Your task to perform on an android device: Open the Pizza Hut App and get information about the Mexican Fiesta Pizza
Image 0: 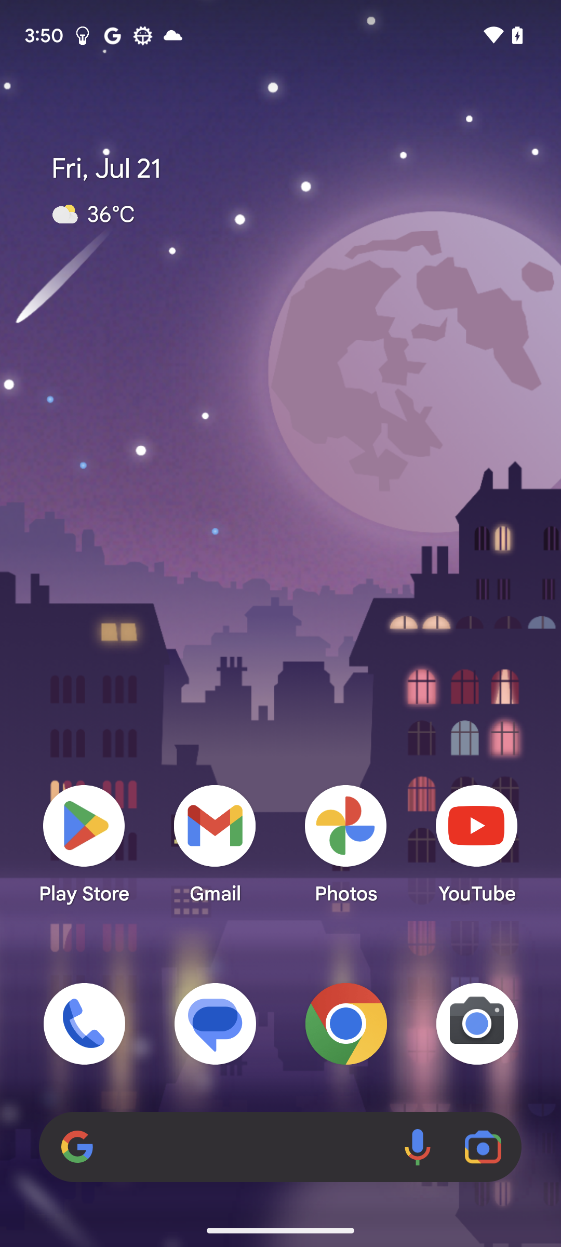
Open the Pizza Hut App
Step 0: open app "Pizza Hut"
Image 1: 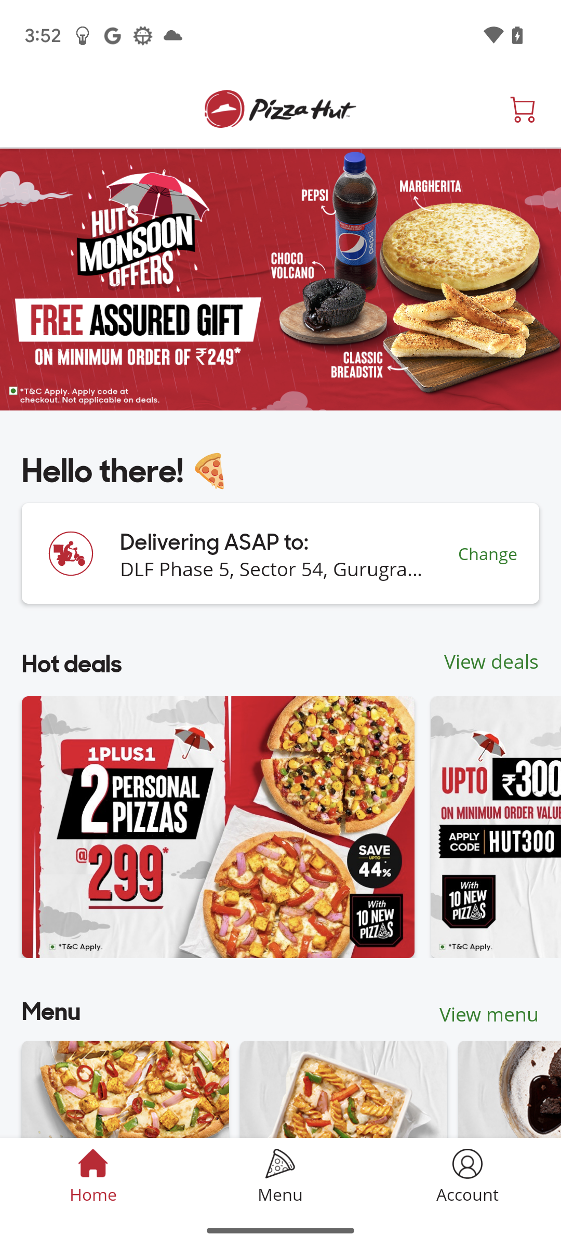
Swipe up on the screen
Step 1: scroll down
Image 2: 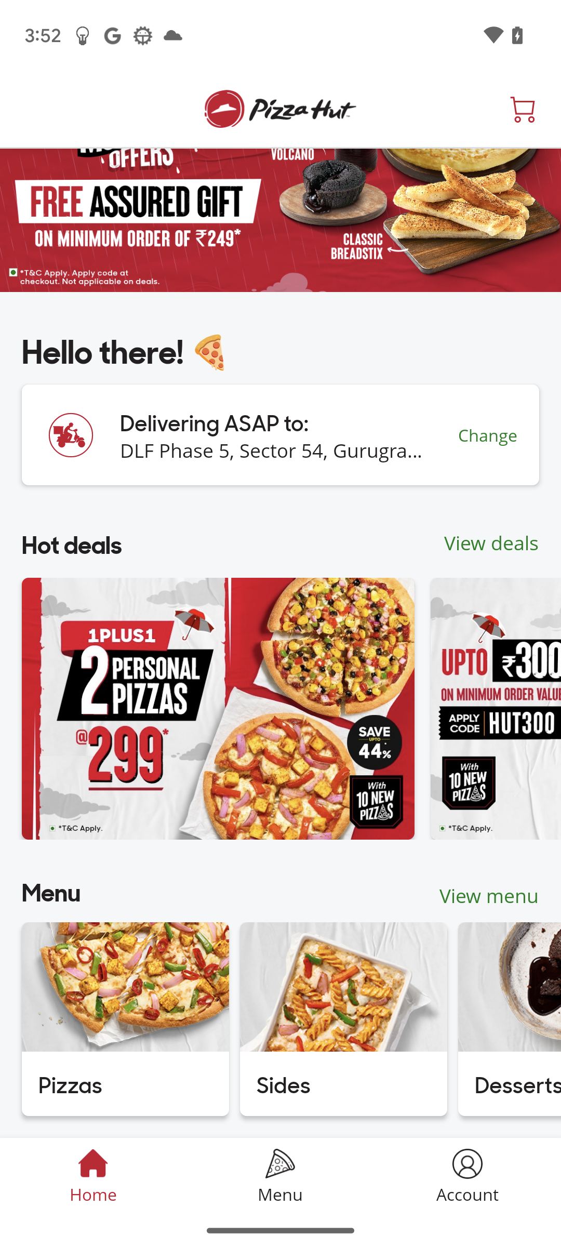
Click on the pizzas option at the bottom left corner of the screen
Step 2: click (125, 1019)
Image 3: 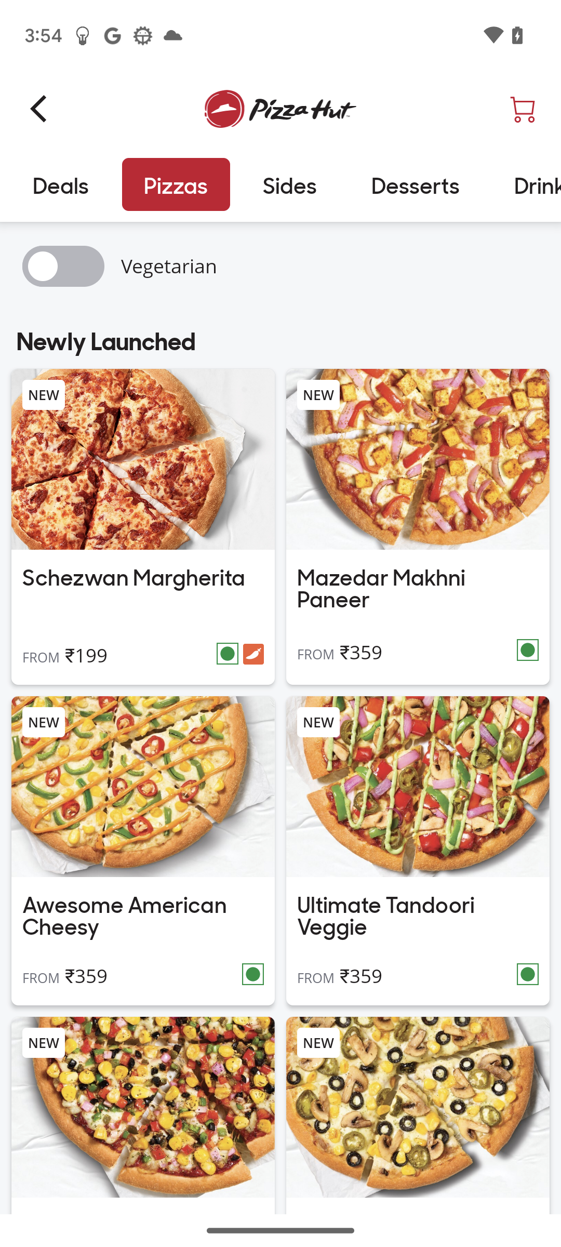
Swipe up on the screen
Step 3: scroll down